Your task to perform on an android device: The Hotel Atlantico Avenida has every amenity I need. Use the Booking.com app to book a twin room at the Hotel Atlantico Avenida.
Image 0: 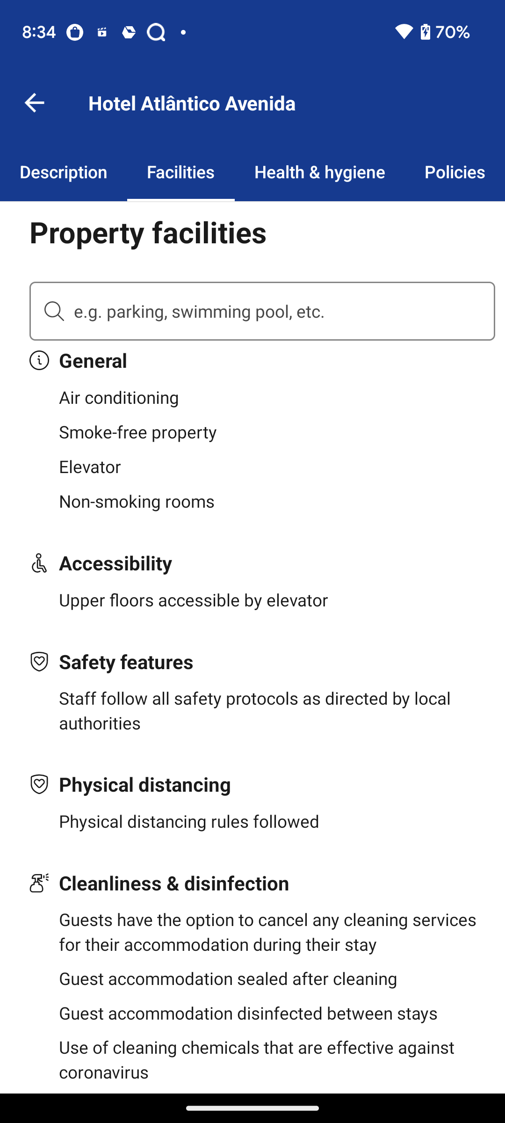
go back to the previous page
Step 0: press back button
Image 1: 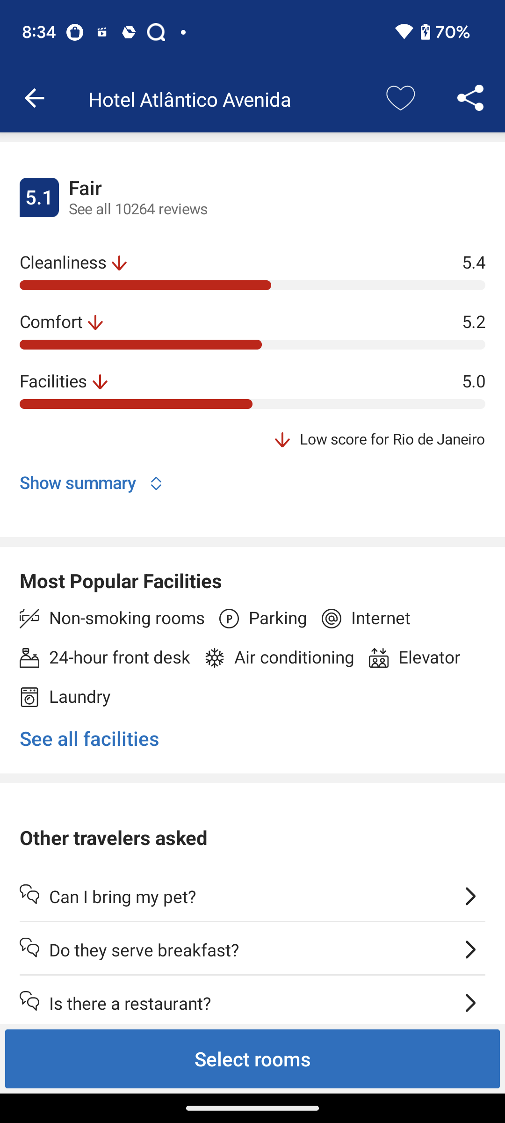
Click on Select rooms at the bottom of the screen
Step 1: click (252, 1059)
Image 2: 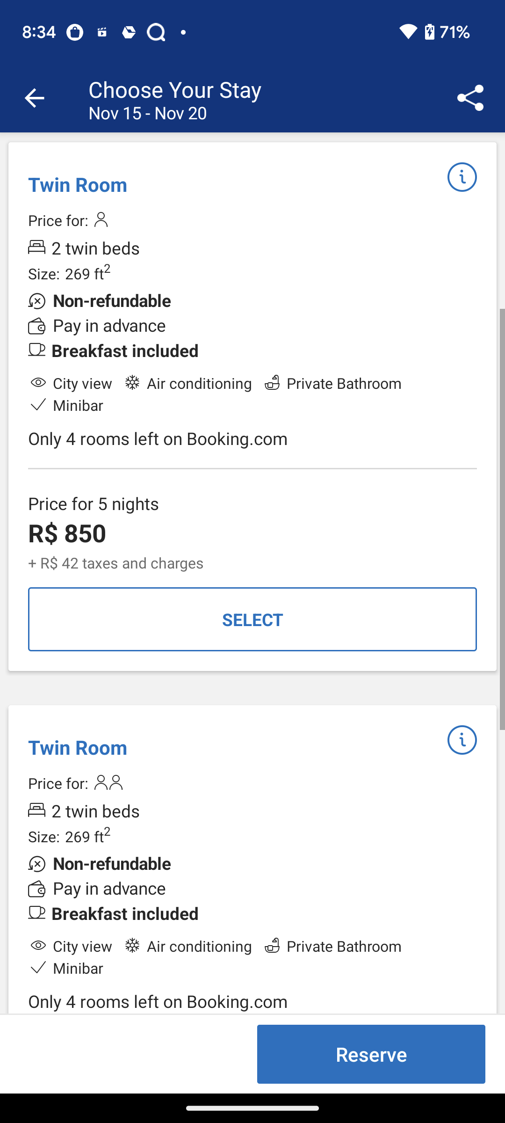
Click on the SELECT option of Twin Room
Step 2: click (260, 633)
Image 3: 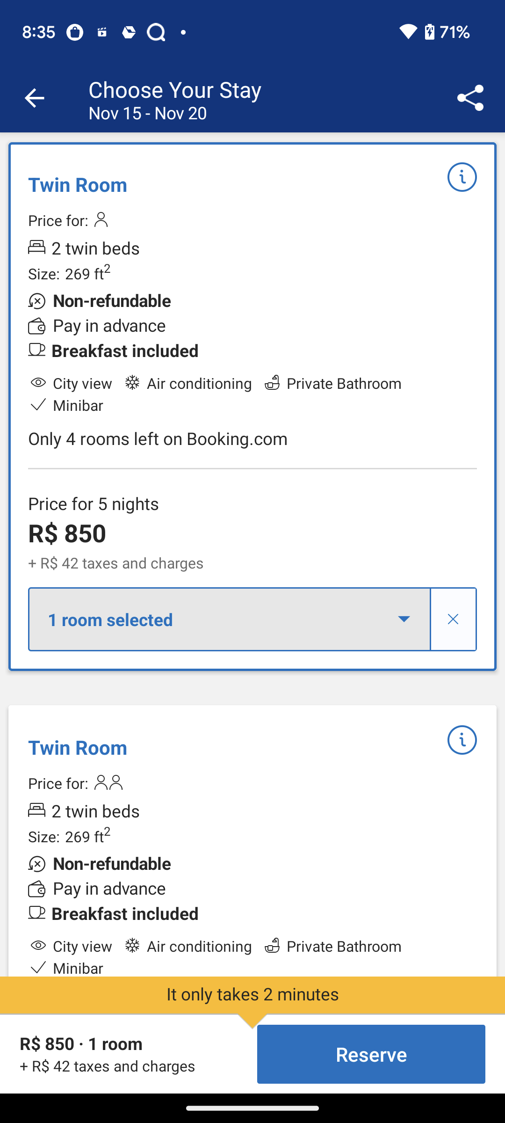
Click on the Reserve option at the bottom right corner of the screen
Step 3: click (371, 1054)